Your task to perform on an android device: Open Google maps then view the direction from your current location to India gate and navigate the direction
Image 0: 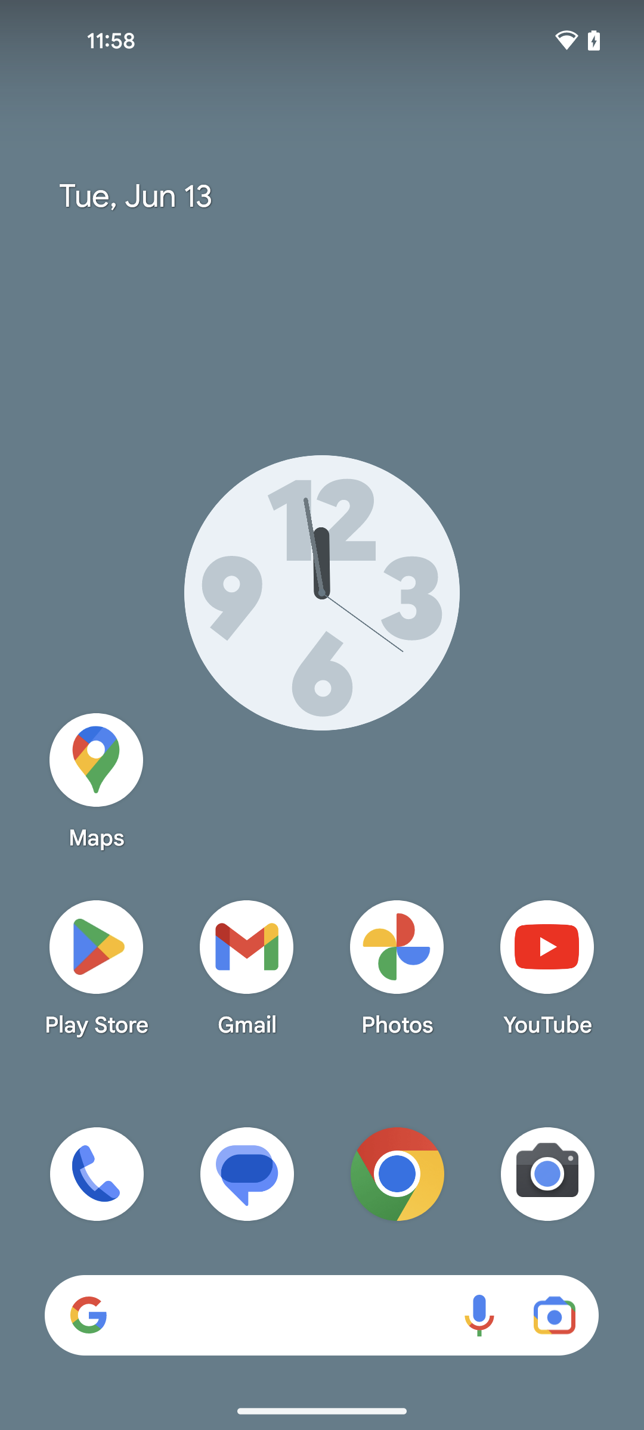
open google map app
Step 0: open app "Maps"
Image 2: 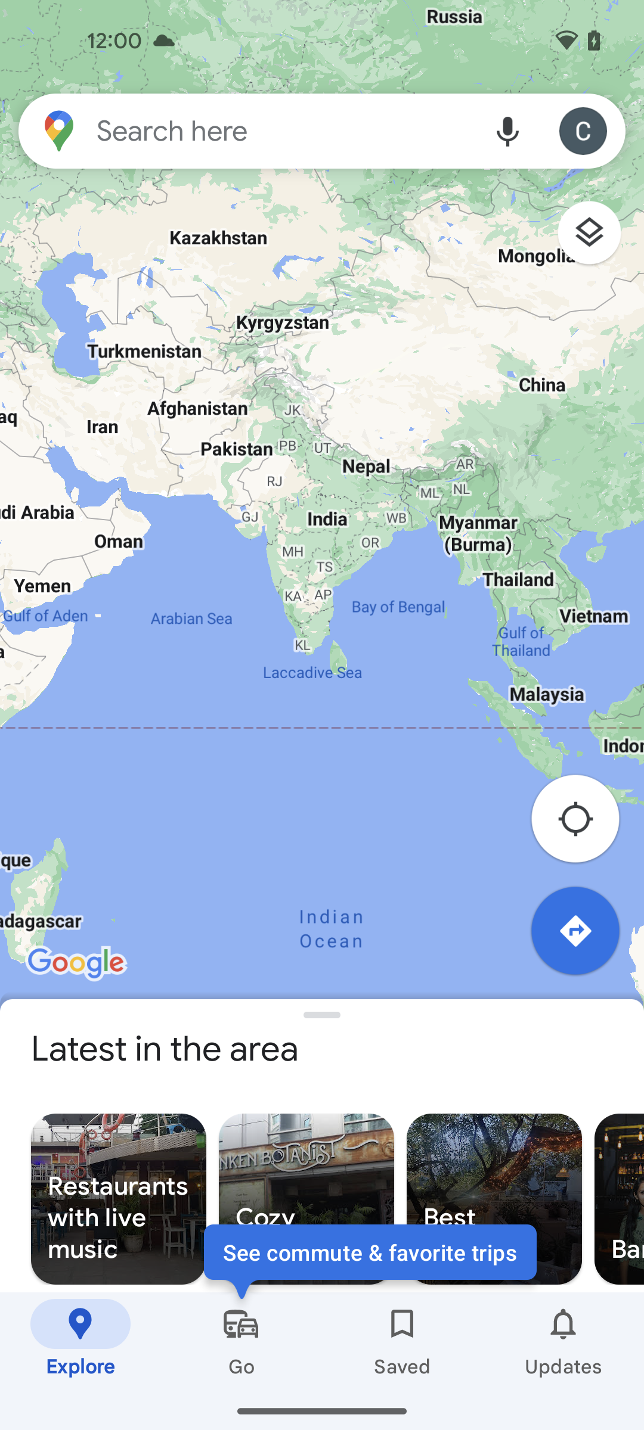
click on direction icon at the right side of the screen
Step 2: click (584, 940)
Image 3: 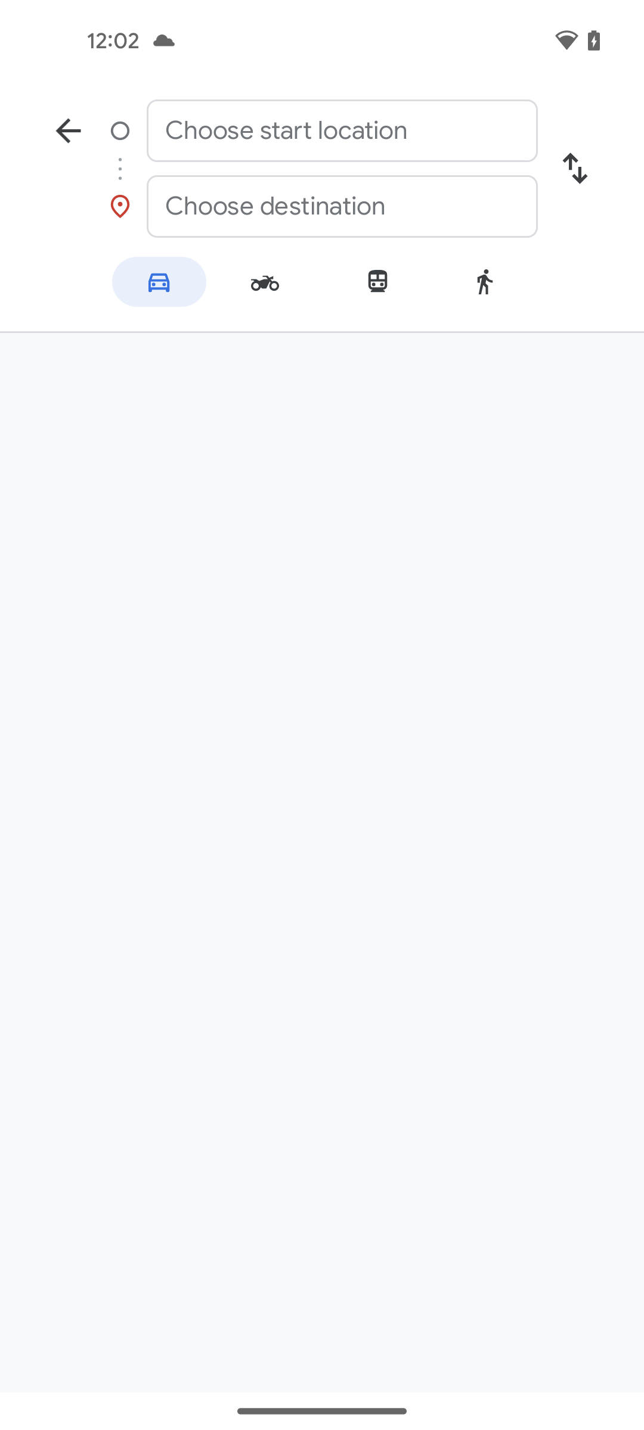
click on the choose start location at the top of the screen
Step 3: click (342, 130)
Image 4: 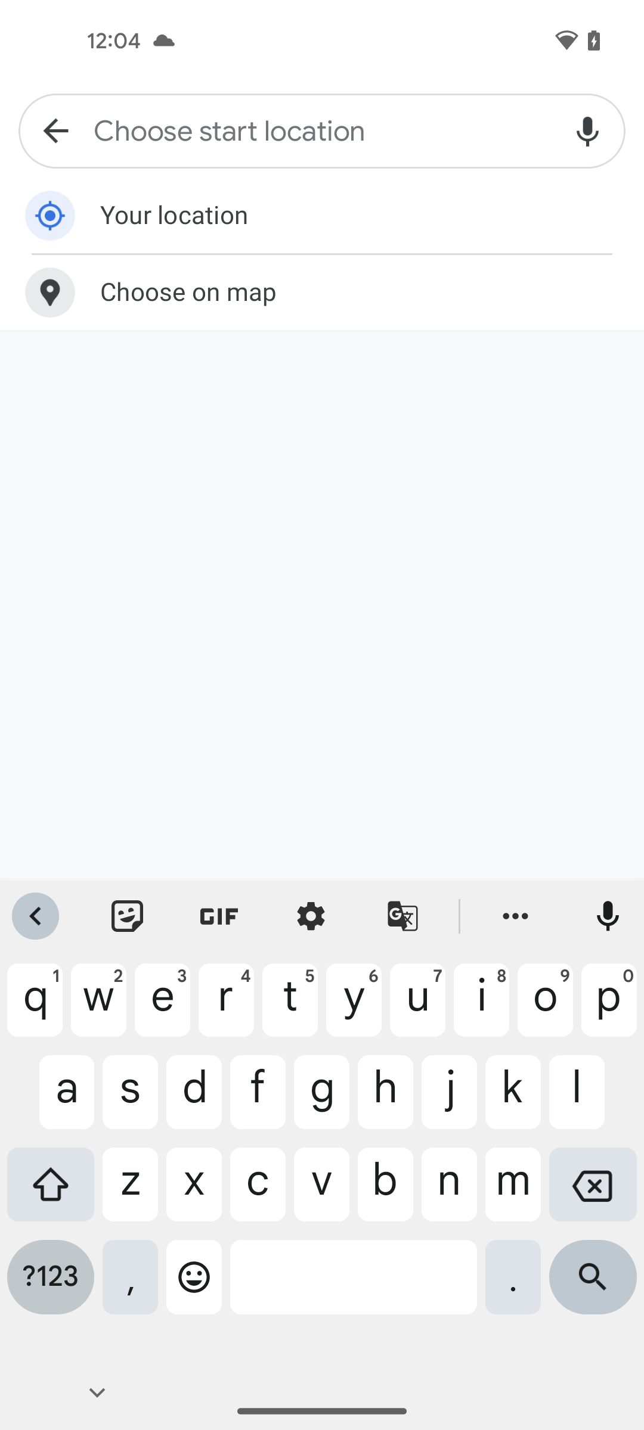
select Your Location
Step 4: click (360, 215)
Image 5: 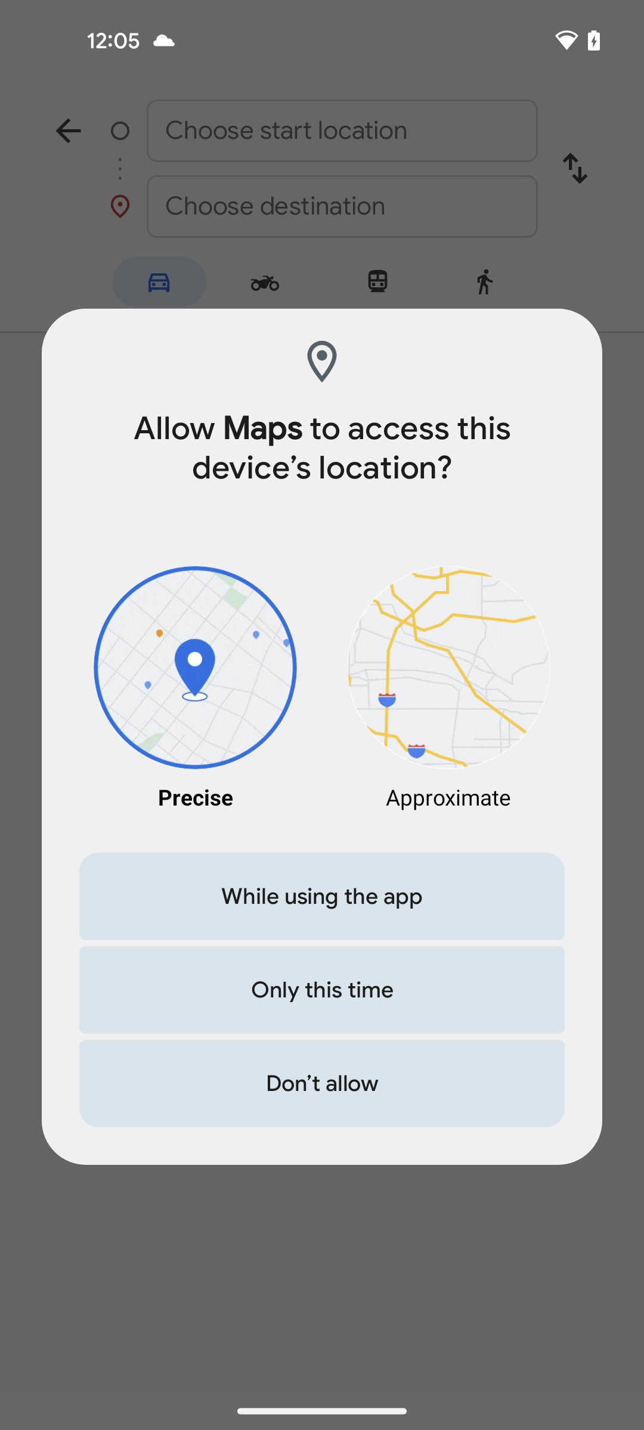
click on while using the app to enable location
Step 5: click (322, 896)
Image 6: 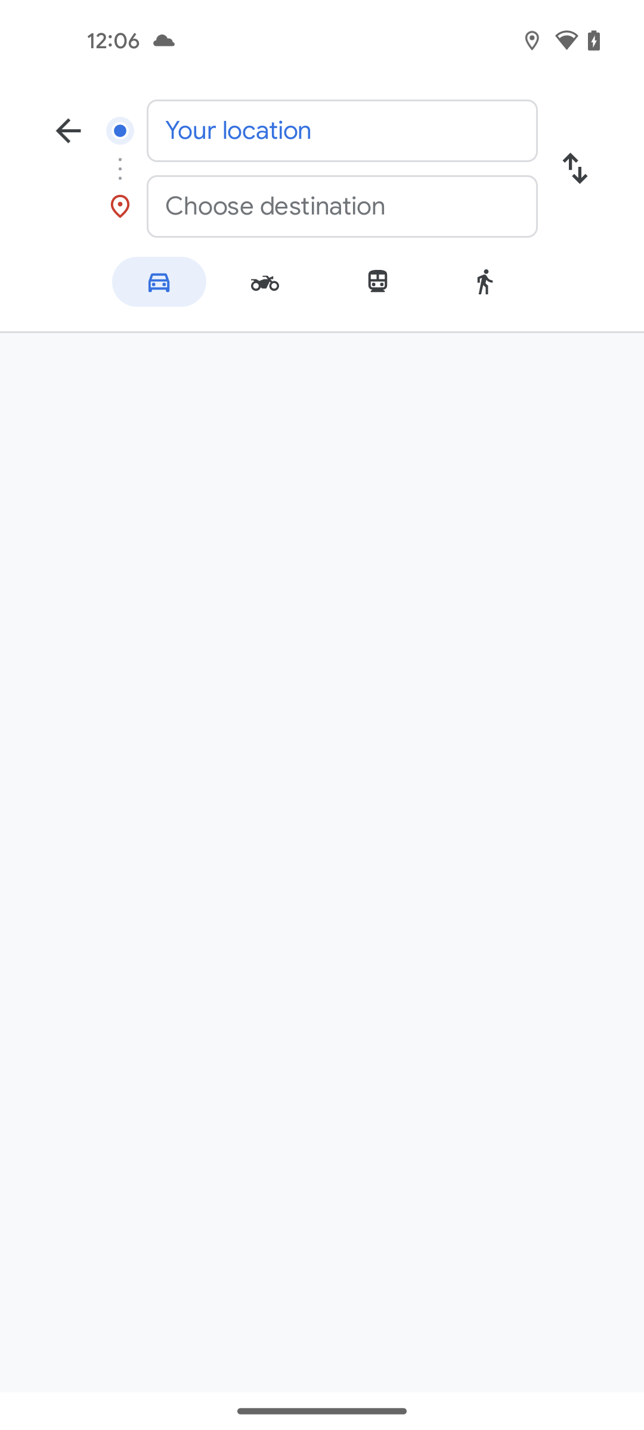
click on Choose destination
Step 6: click (342, 206)
Image 7: 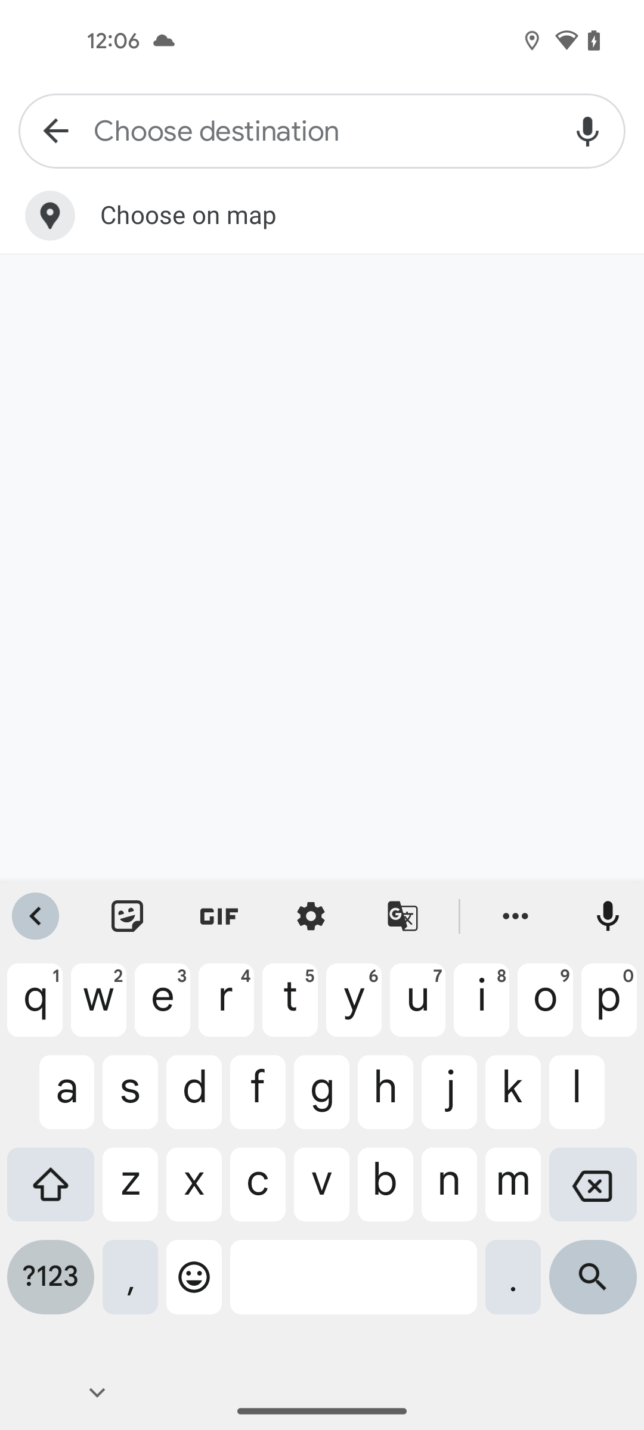
enter the location India gate
Step 7: type "India gate"
Image 8: 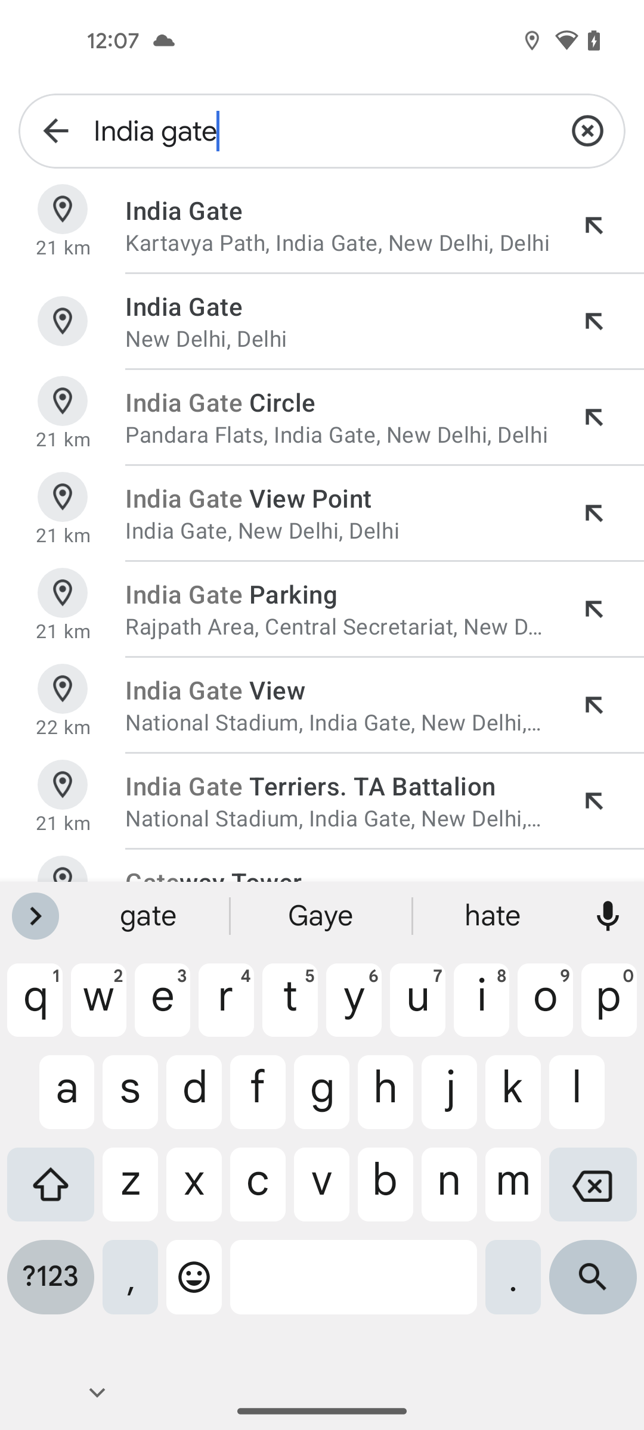
click on search icon at the bottom right corner of the screen
Step 8: click (593, 1286)
Image 9: 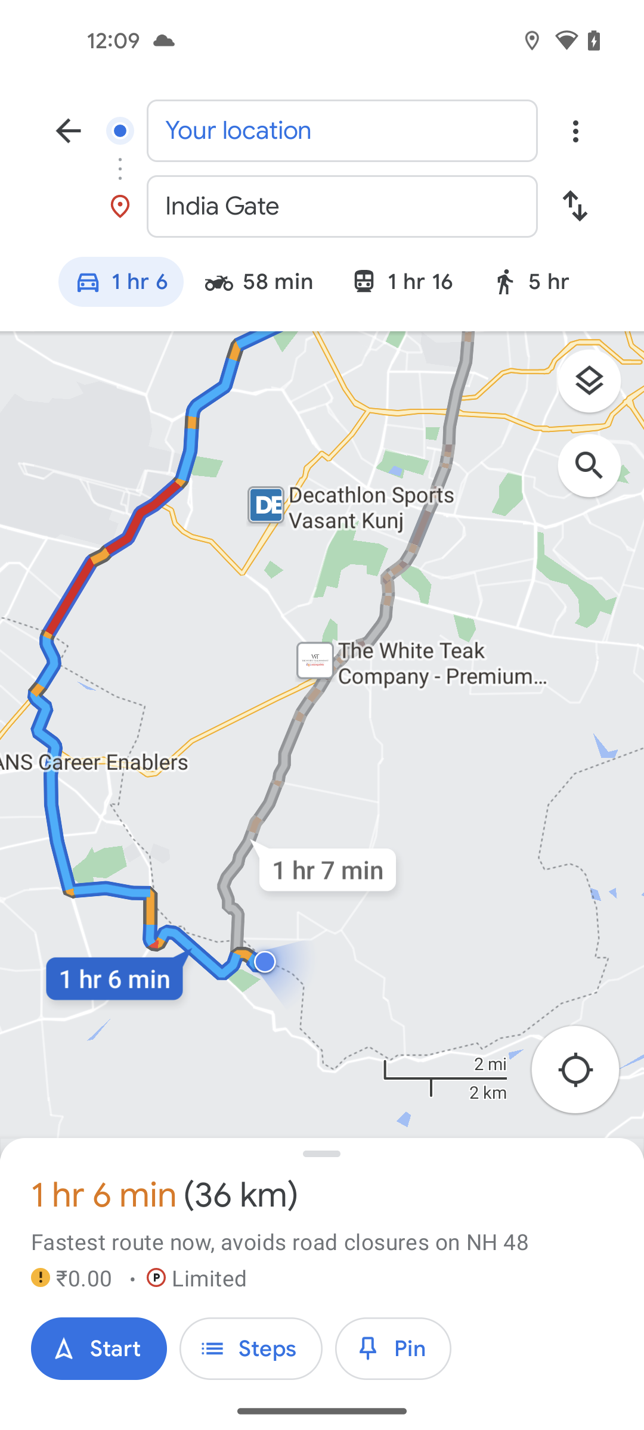
click on the Start button at the bottom left corner of the screen
Step 9: click (62, 1360)
Image 10: 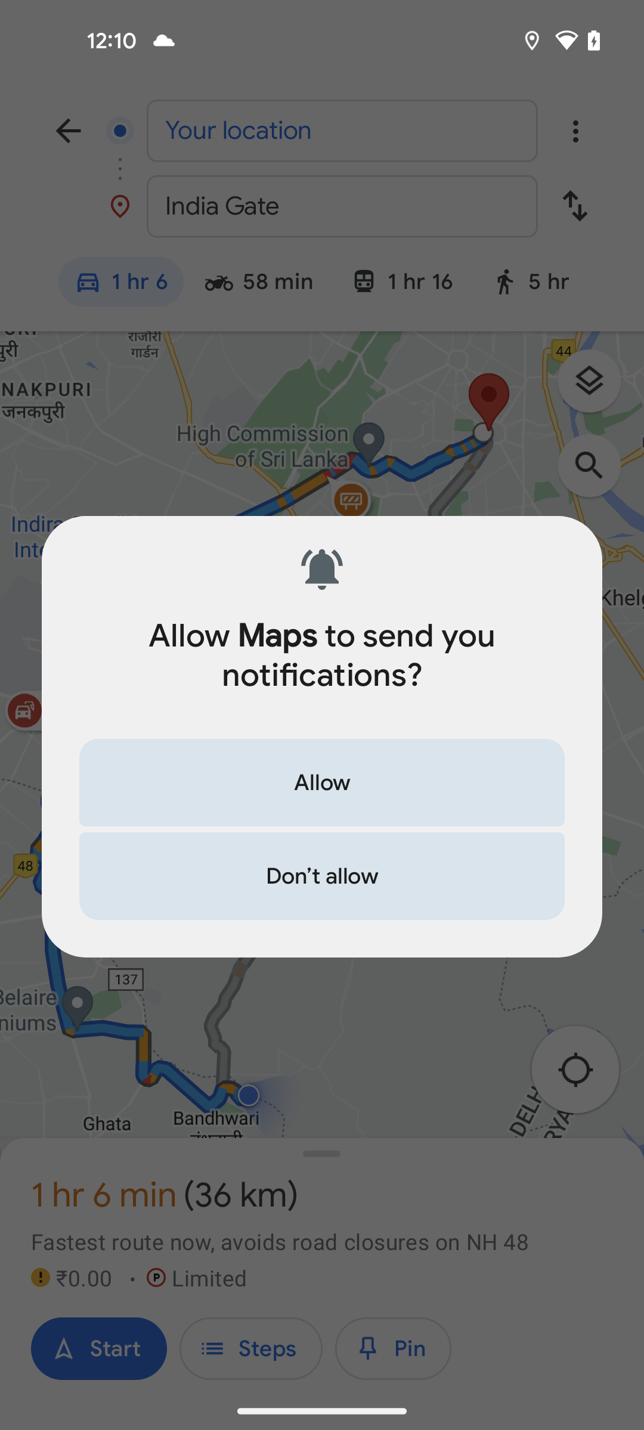
click on Allow
Step 10: click (322, 782)
Image 11: 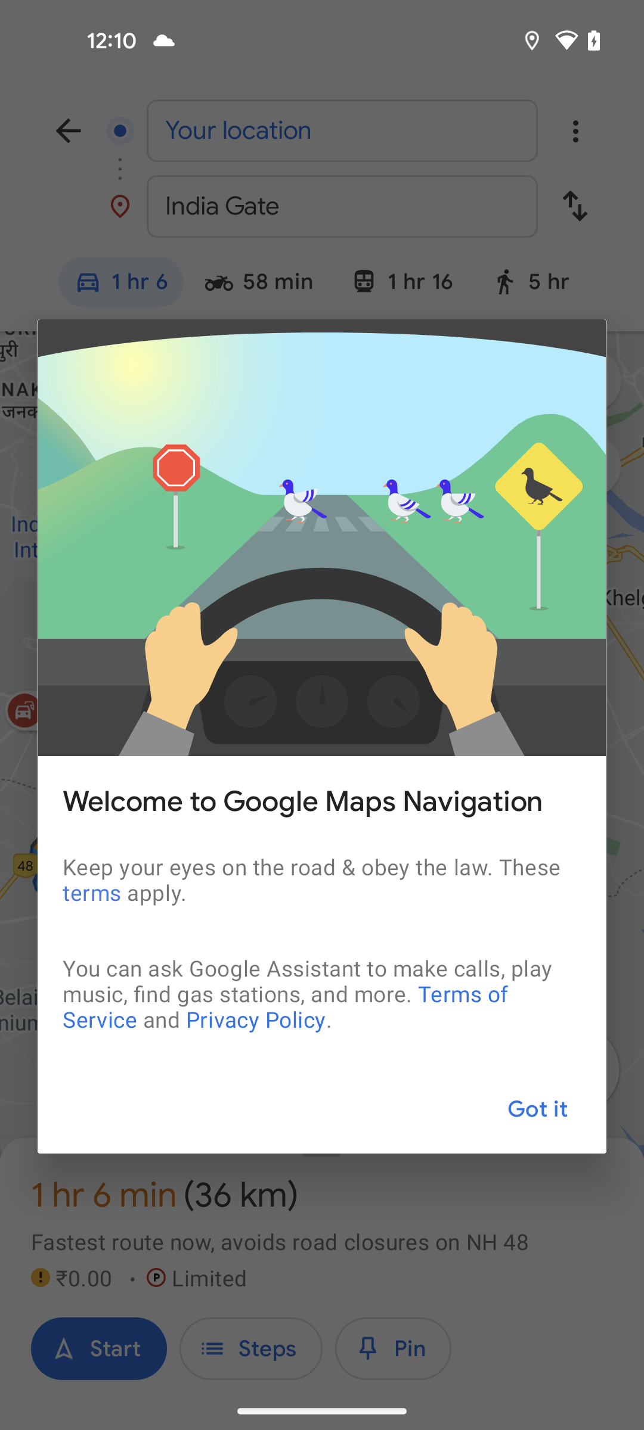
click on Got it
Step 11: click (537, 1109)
Image 12: 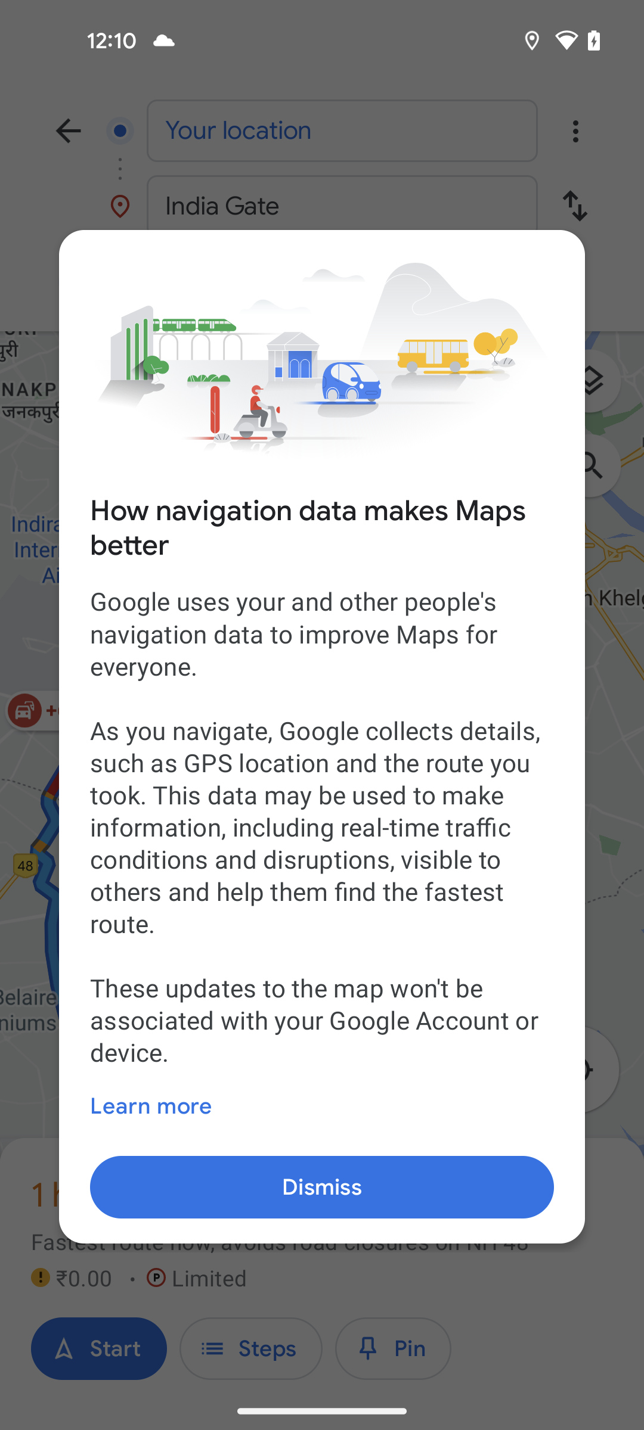
click on Dismiss
Step 12: click (322, 1187)